Your task to perform on an android device: In the upcoming days, my friend's birthday is coming so I searched for Party Wear Shoes having customer reviews with more than 4 stars in the Amazon app.
Image 0: 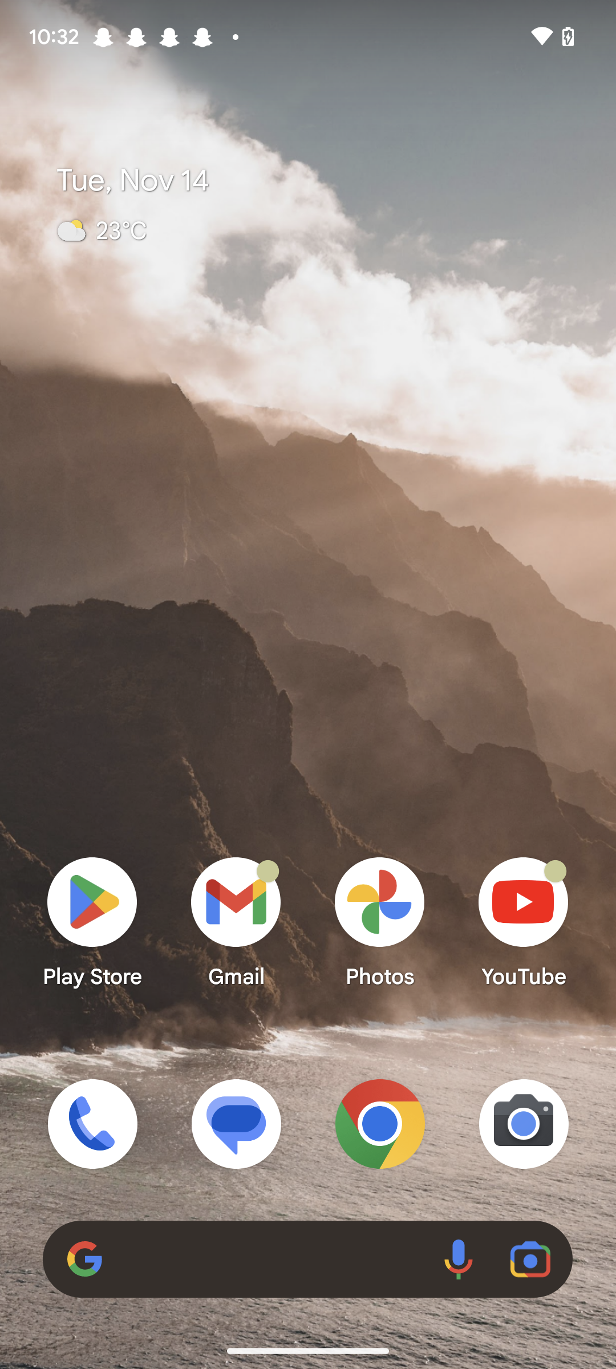
Open the Amazon app
Step 0: open app "Amazon"
Image 1: 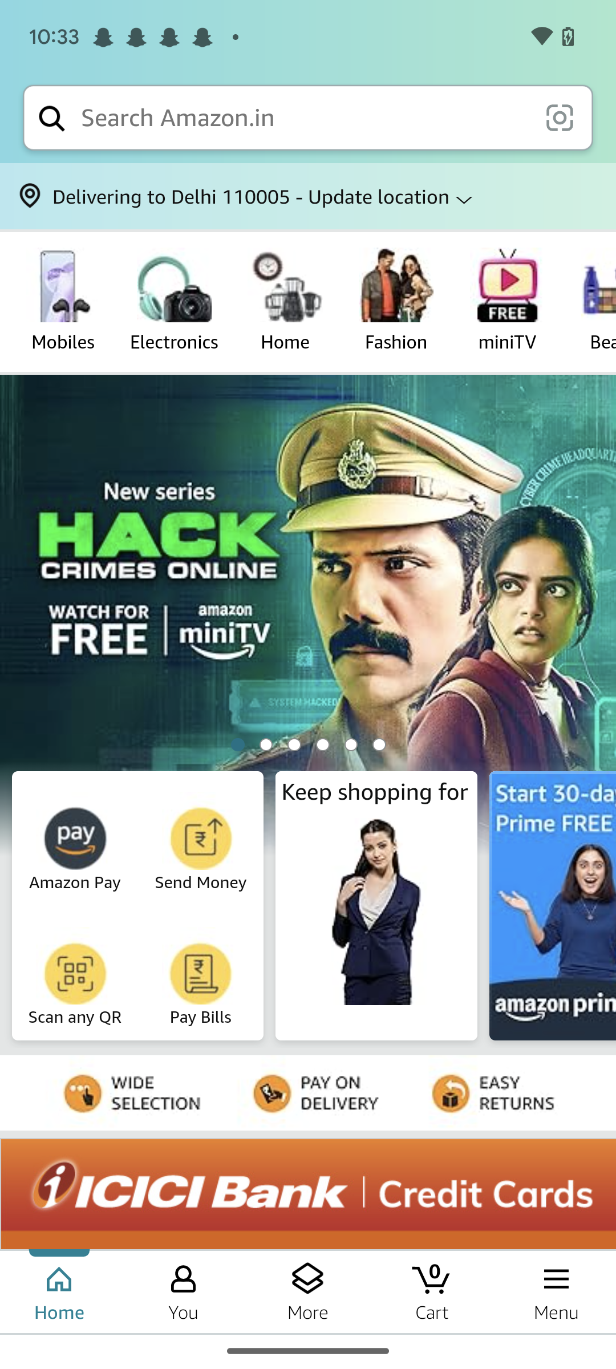
Click on the search bar at the top of the screen
Step 1: click (303, 118)
Image 2: 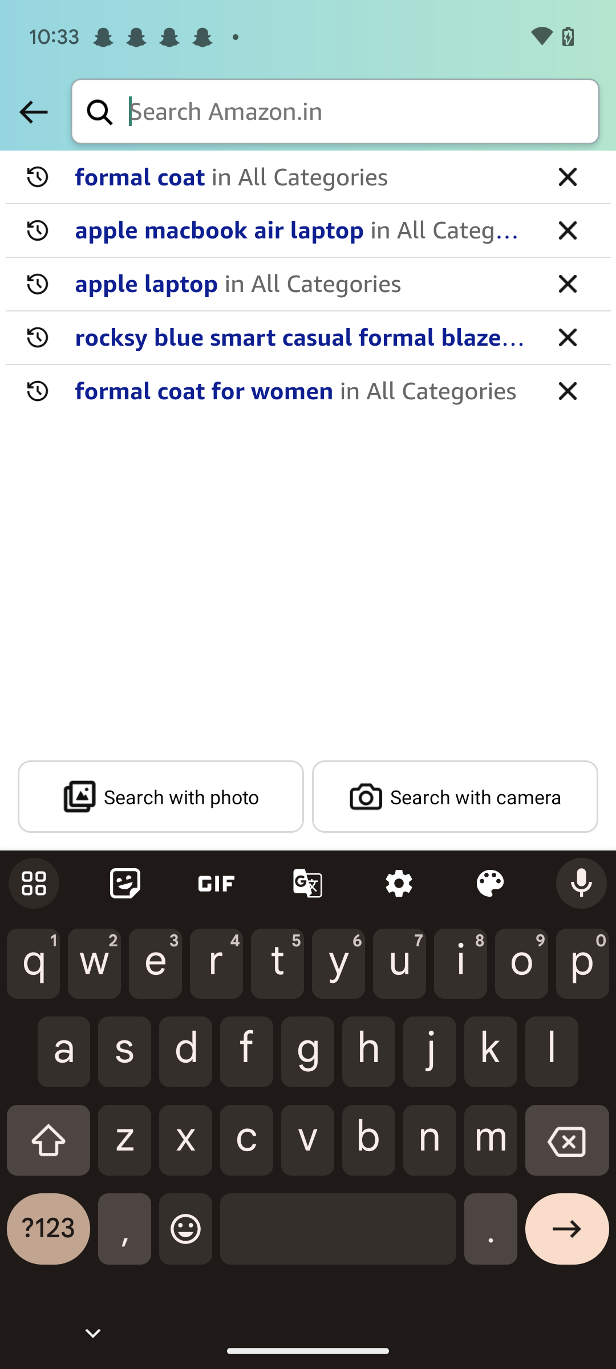
Search for party wear shoes for mens
Step 2: type "party wear shoes for mens"
Image 3: 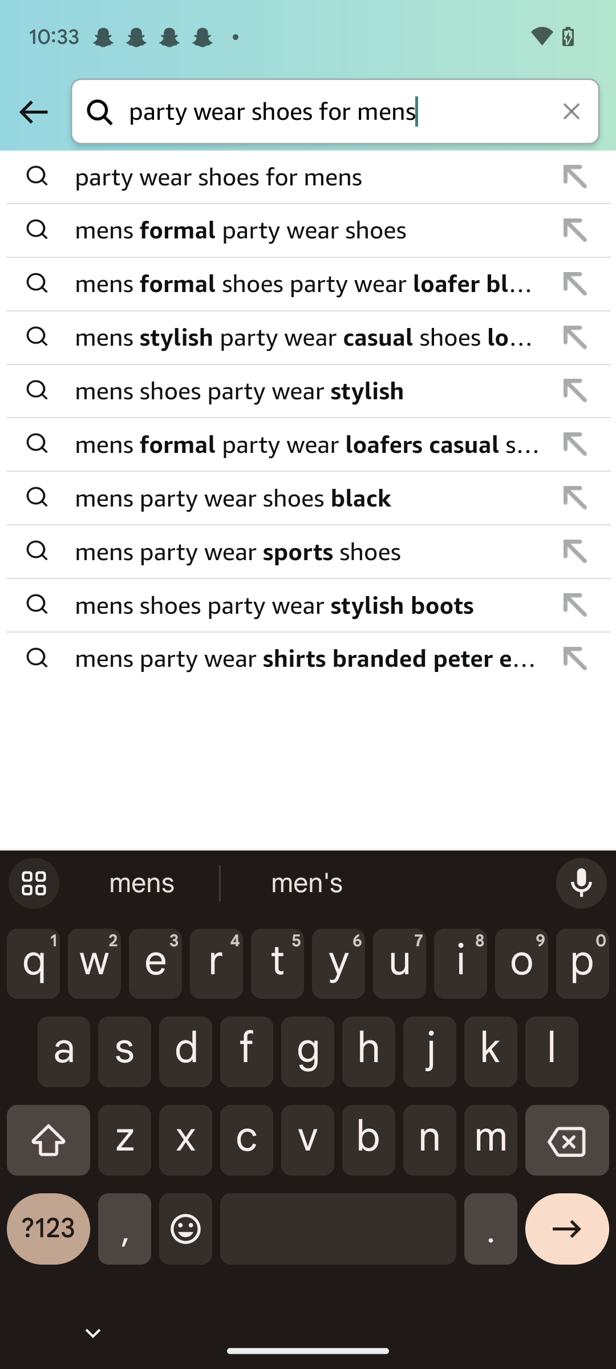
Click on the first suggested result in the list
Step 3: click (309, 177)
Image 4: 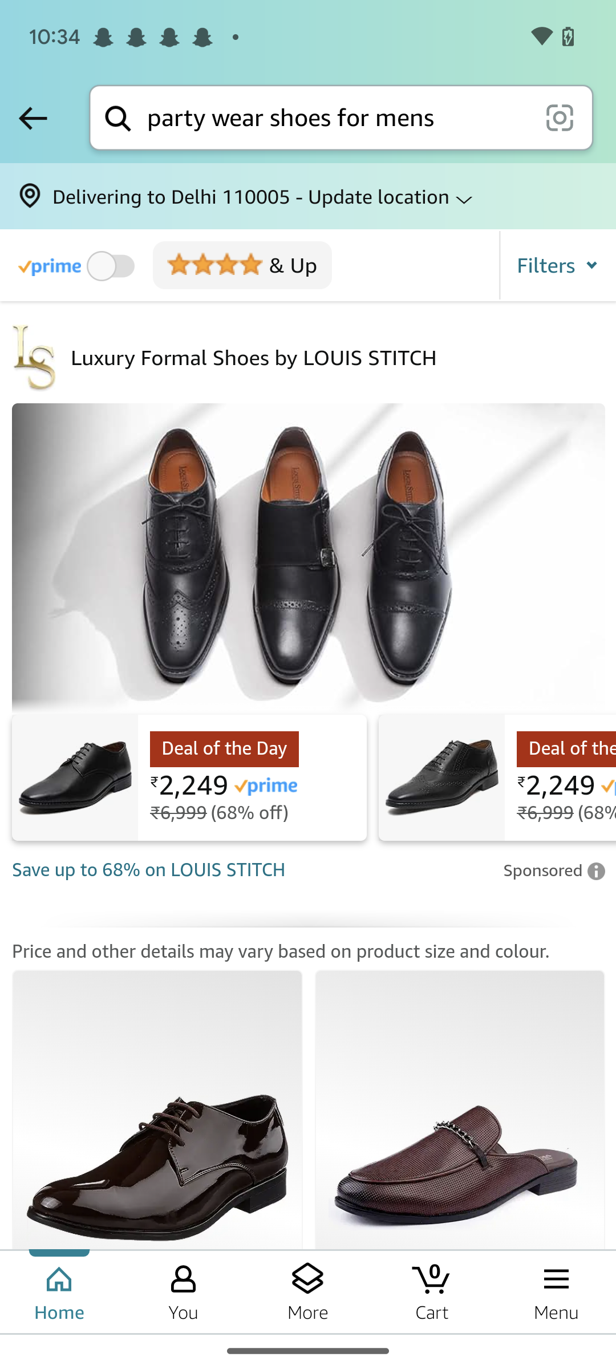
click on the filters button
Step 4: click (557, 265)
Image 5: 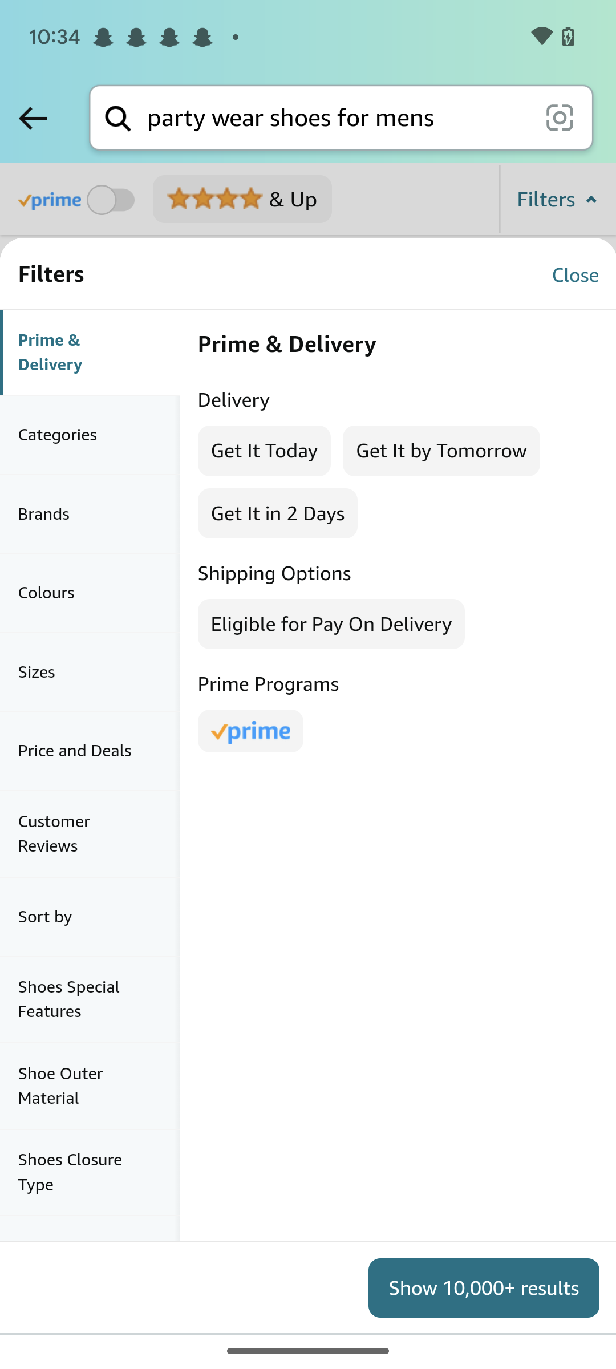
Click on the customer reviews option
Step 5: click (90, 833)
Image 6: 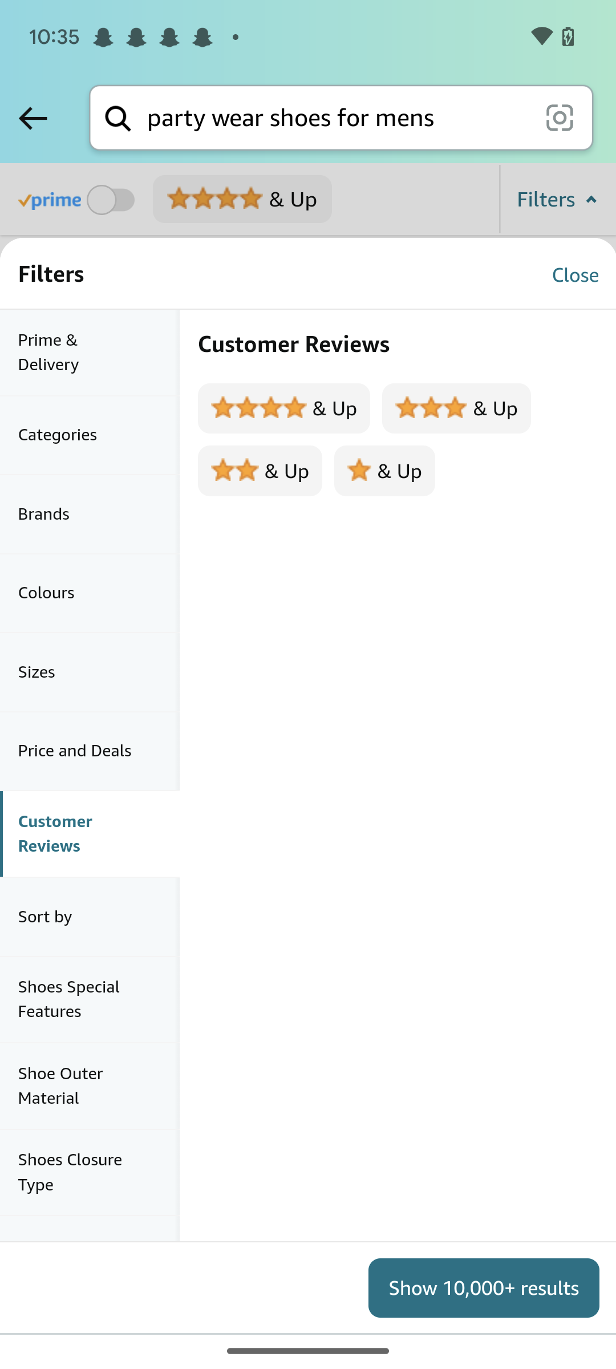
Click on the 4 stars & up option
Step 6: click (283, 408)
Image 7: 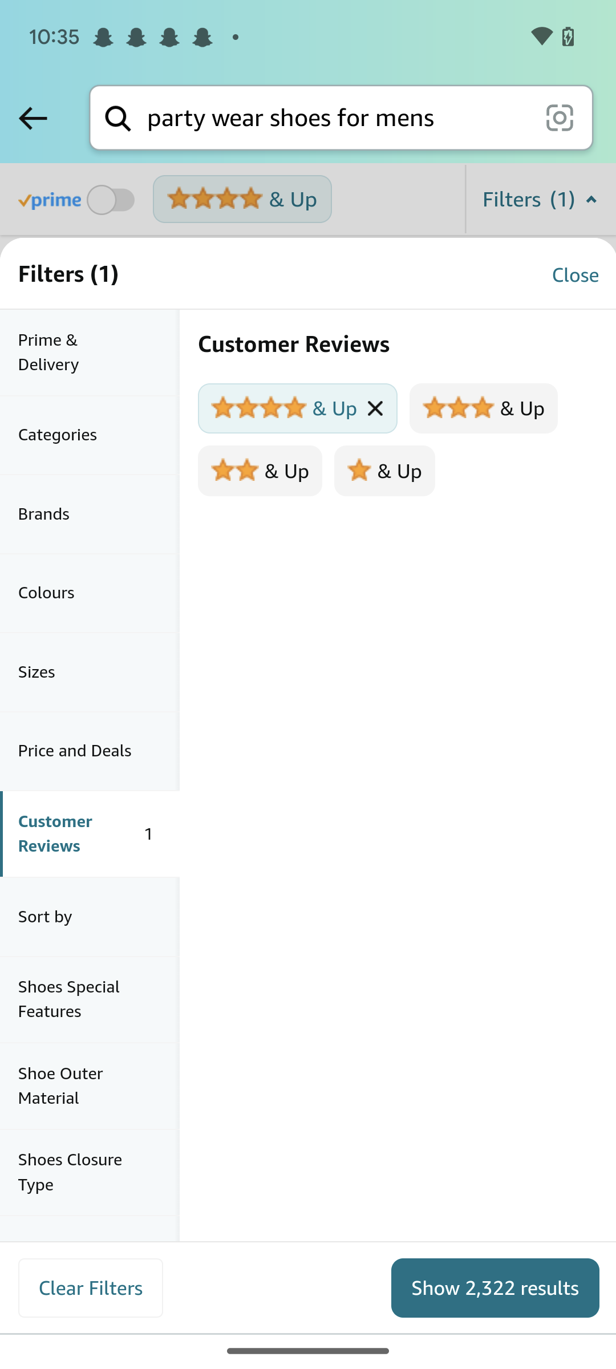
Click on the show 2,322 results button
Step 7: click (494, 1286)
Image 8: 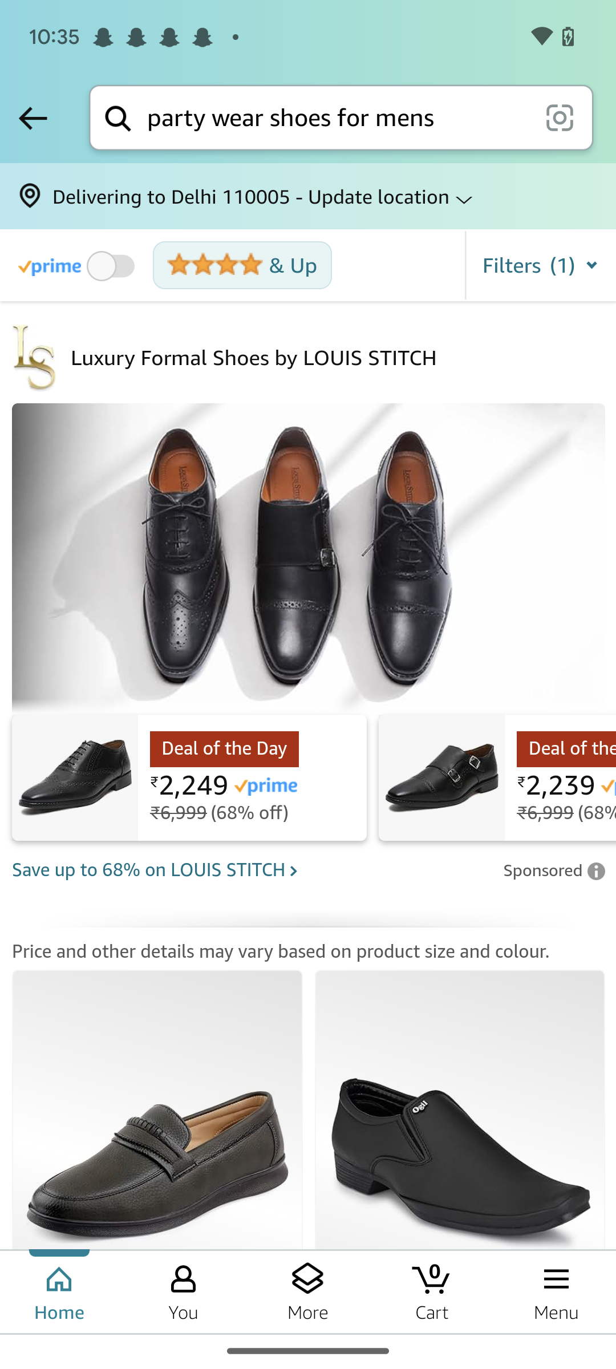
Swipe up the screen
Step 8: scroll down